Your task to perform on an android device: Open Wanderu app, Search for train schedules from New York to Pittsfield on 25th August after 6am.
Image 0: 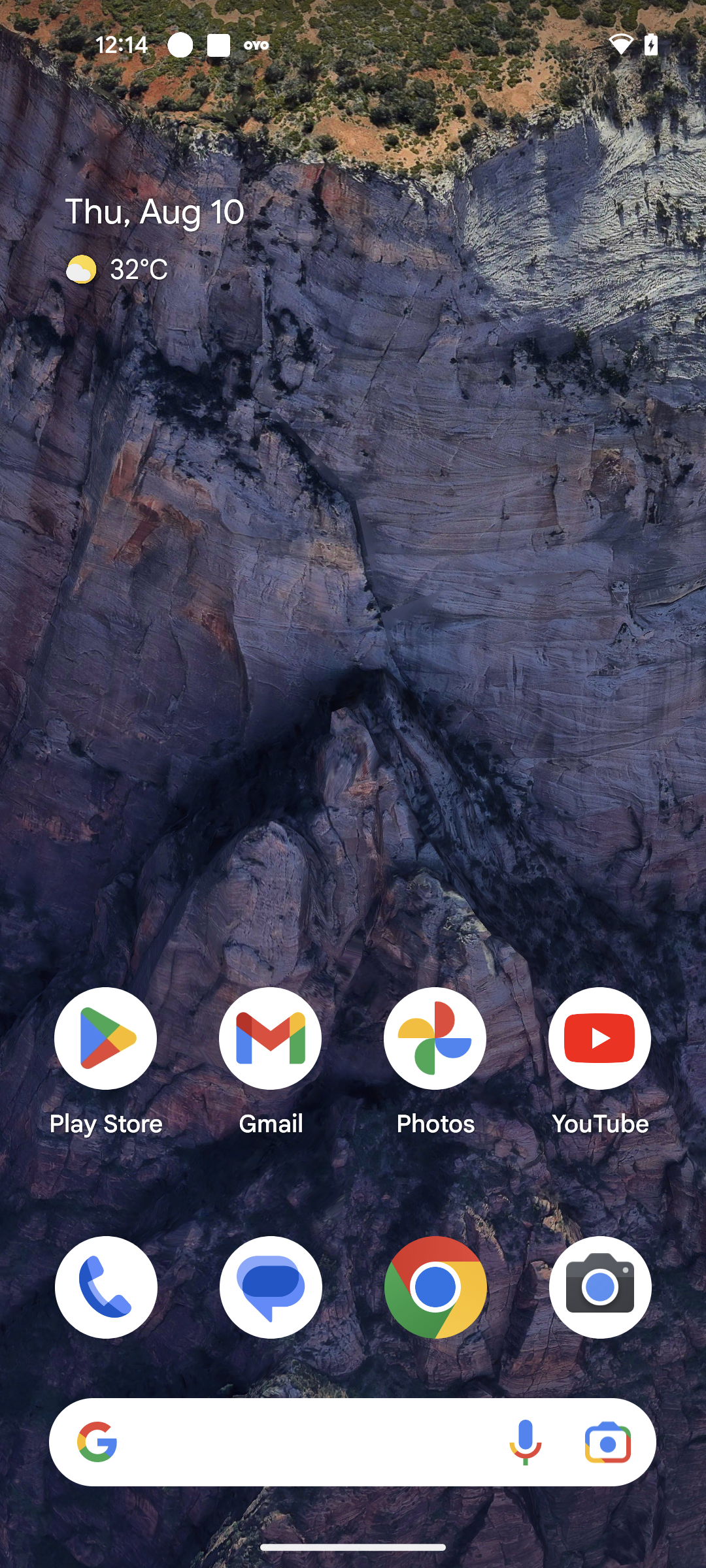
Open Wanderu app
Step 0: open app "Wanderu"
Image 1: 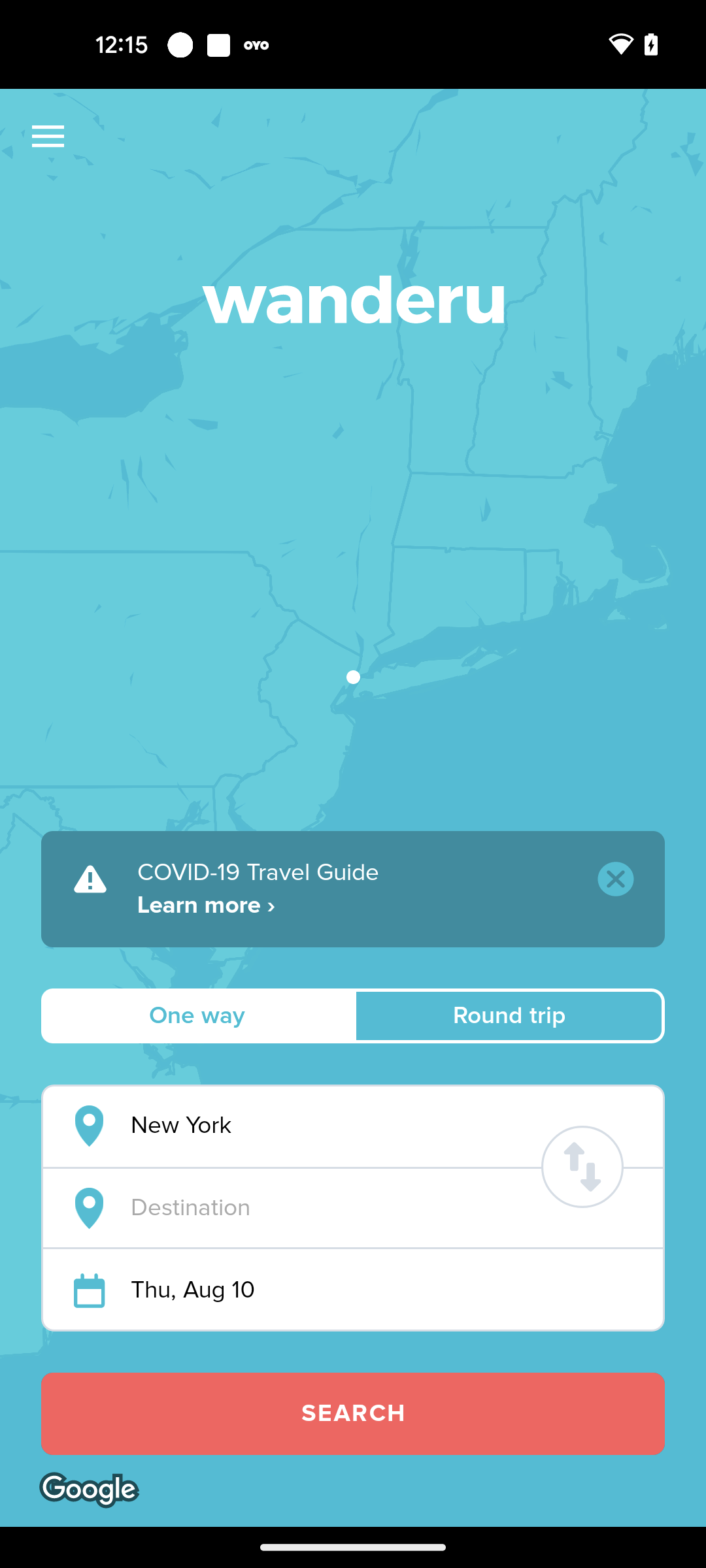
Click on the Destination city section
Step 1: click (387, 1208)
Image 2: 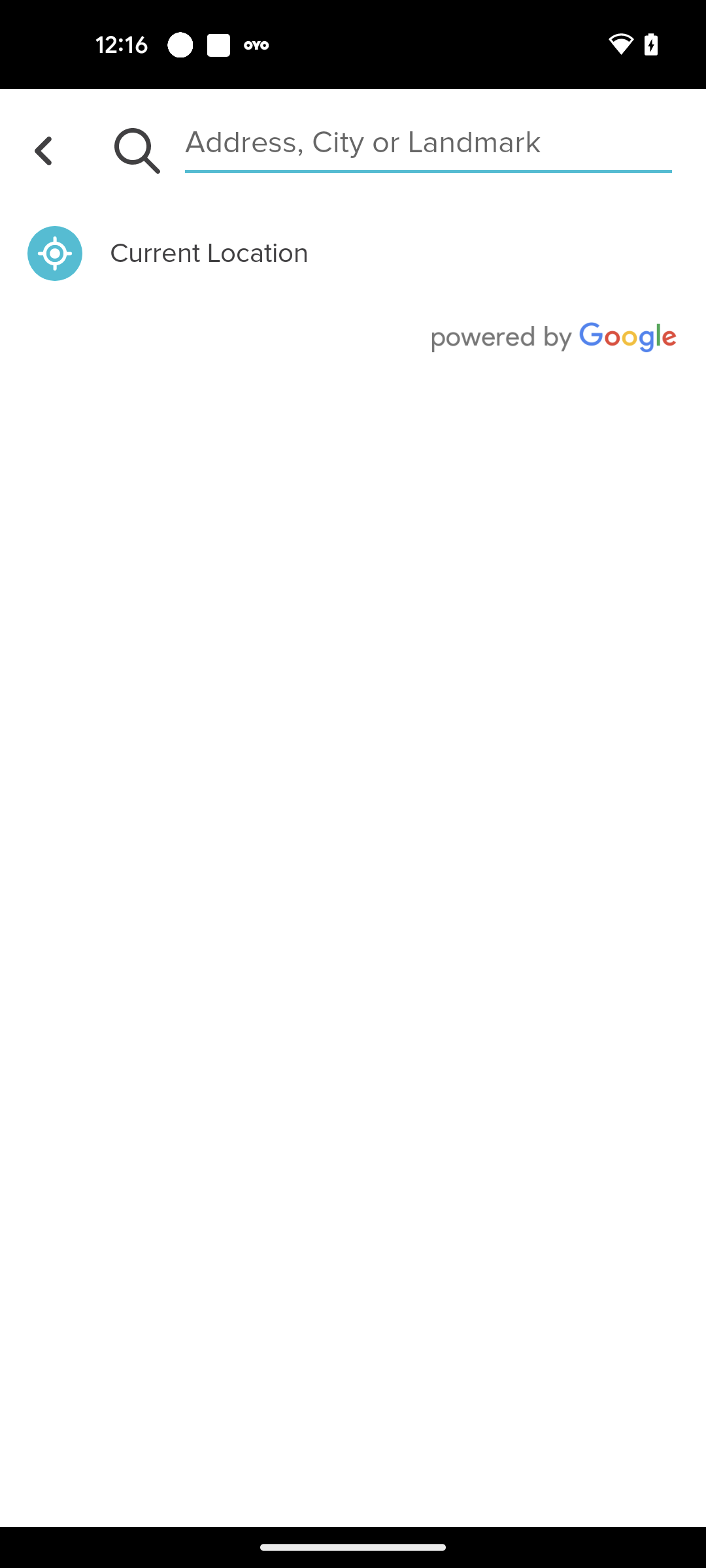
Search for Pittsfield city
Step 2: type "Pittsfield"
Image 3: 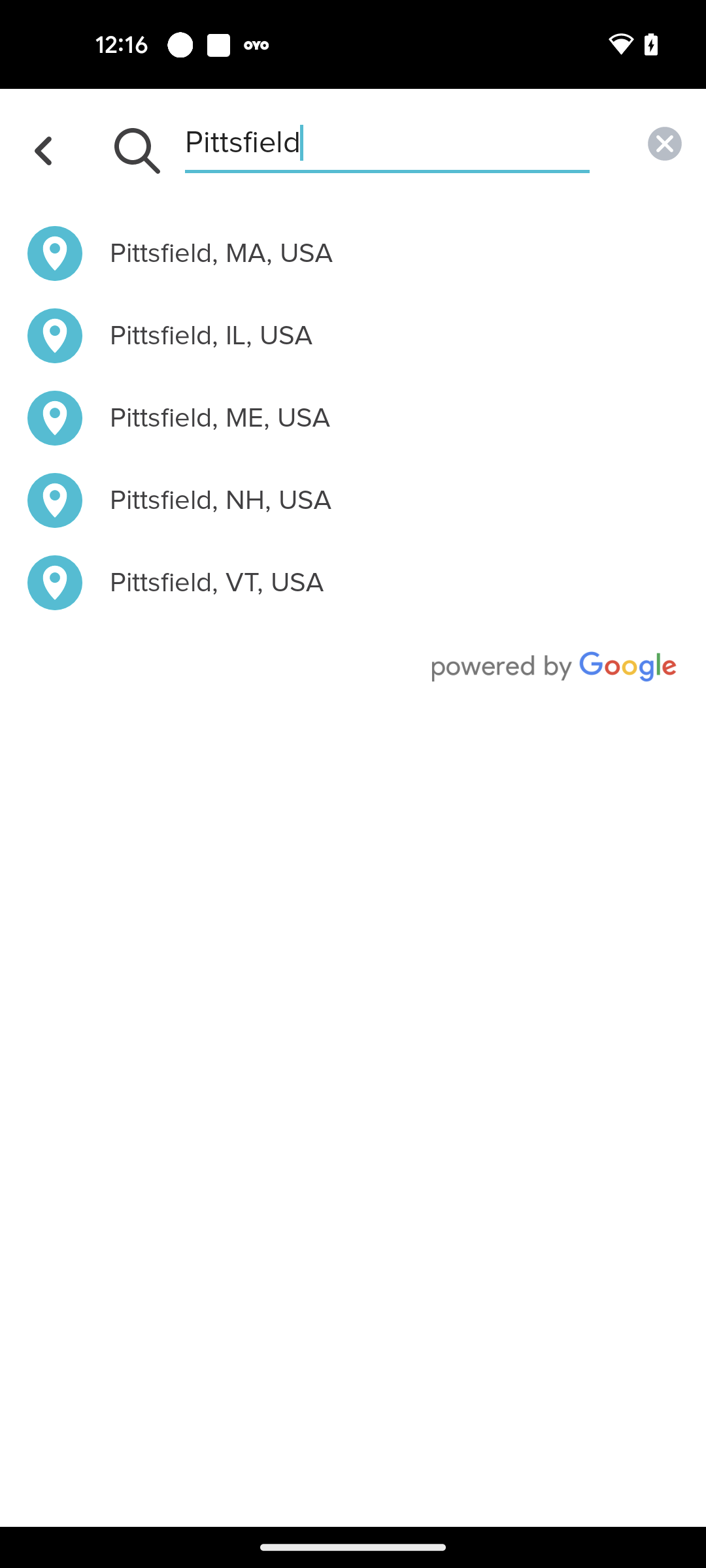
Select the first search result
Step 3: click (390, 253)
Image 4: 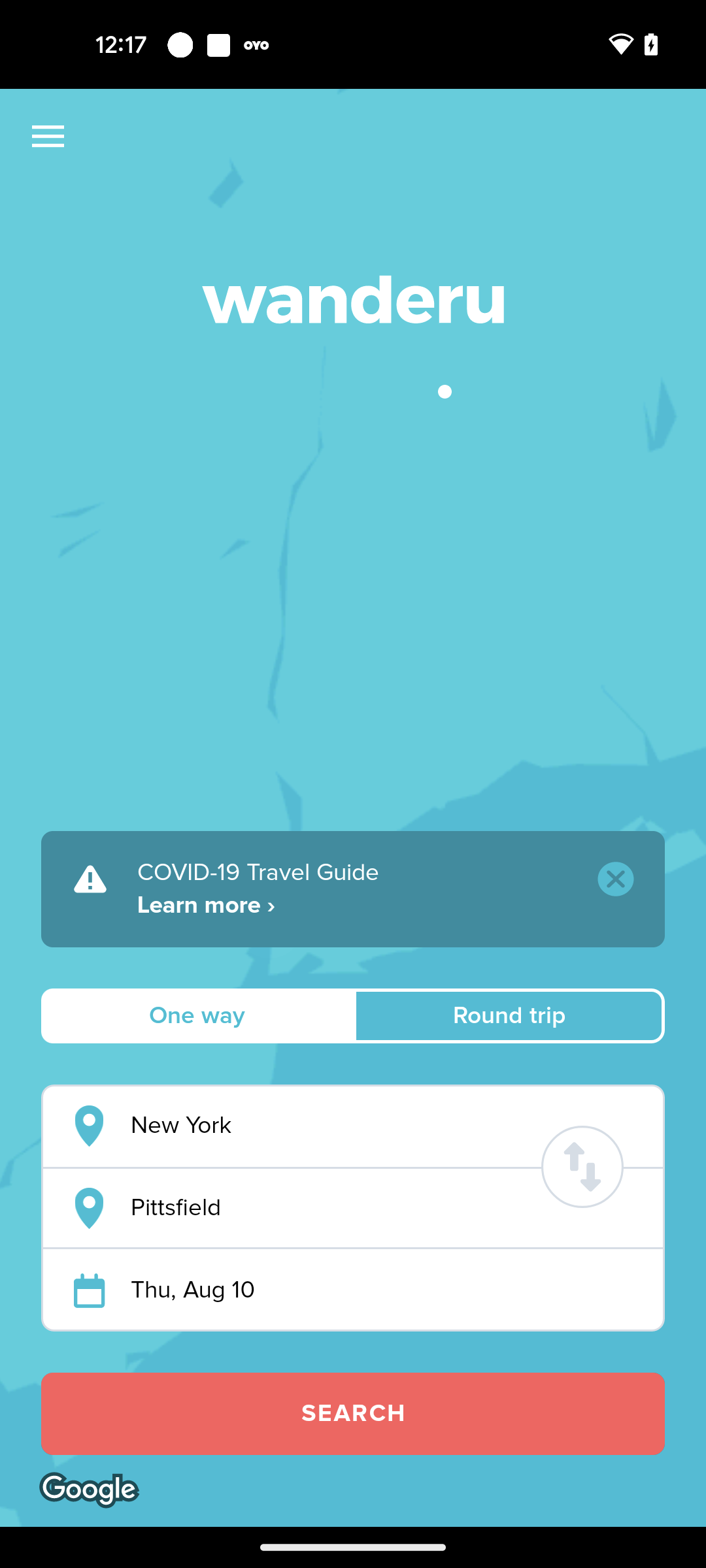
Click on the Date section
Step 4: click (387, 1290)
Image 5: 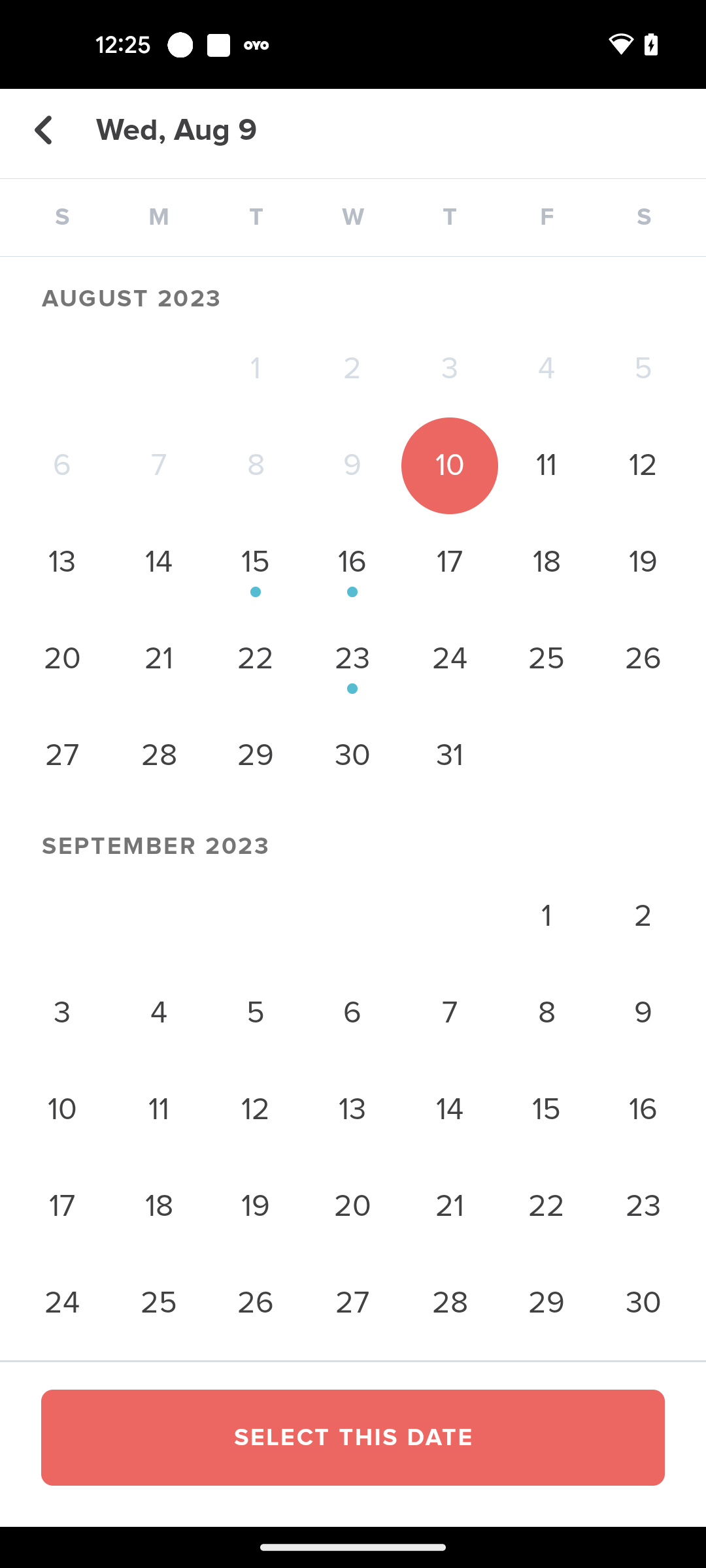
Select the date 25th August 2023
Step 5: click (546, 659)
Image 6: 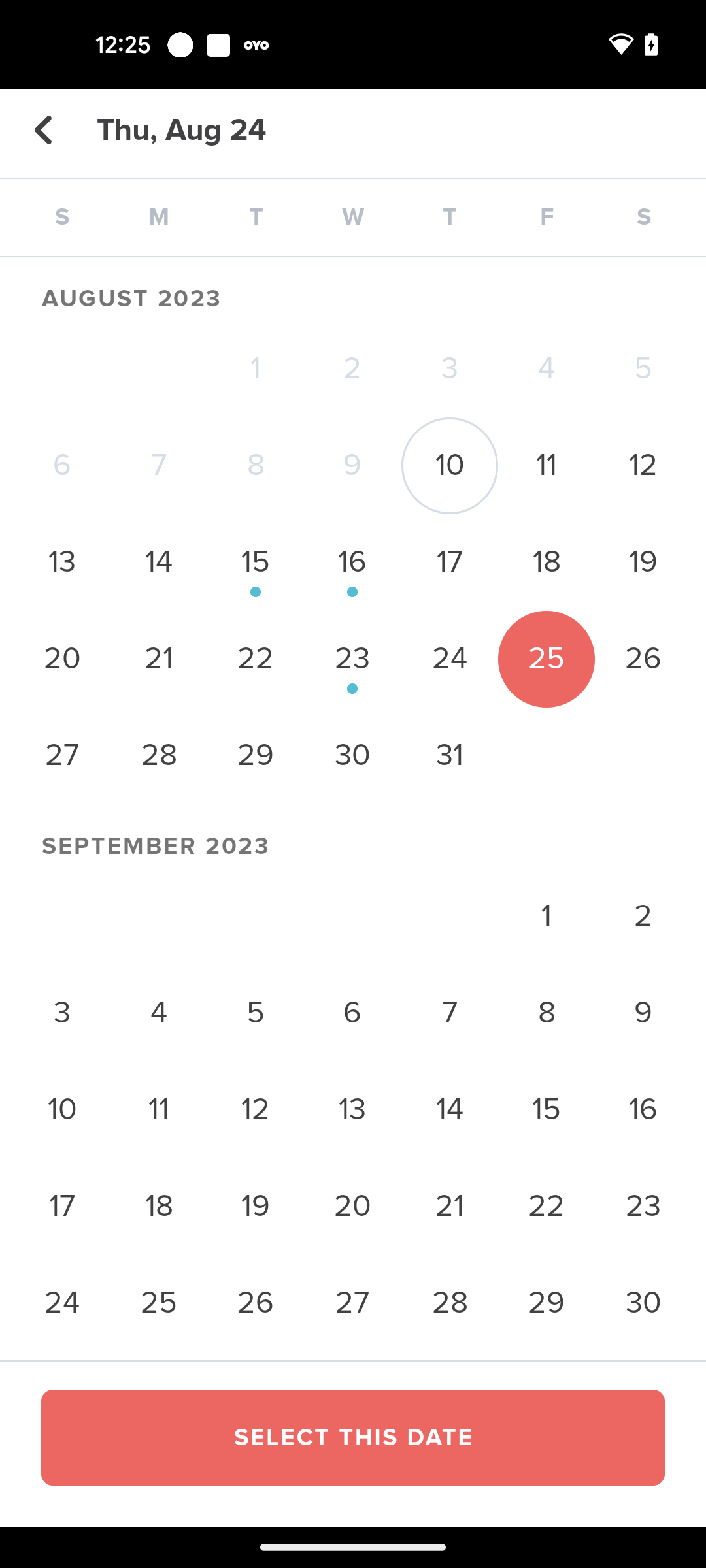
Click on the Select This Date button
Step 6: click (352, 1414)
Image 7: 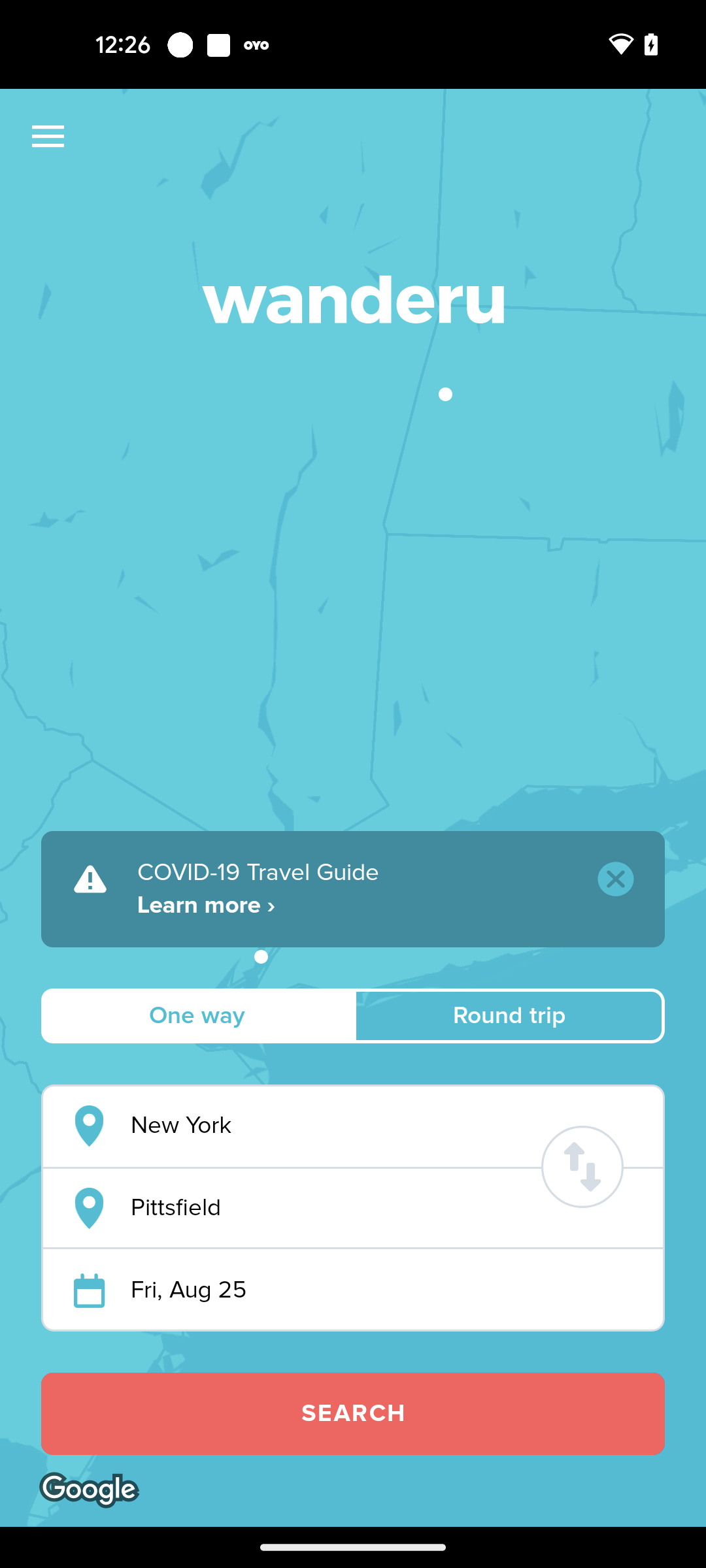
Click on the search button
Step 7: click (352, 1414)